Your task to perform on an android device:  Open the Daily weather app and set your current location to get current weather conditions and forecasts.
Image 0: 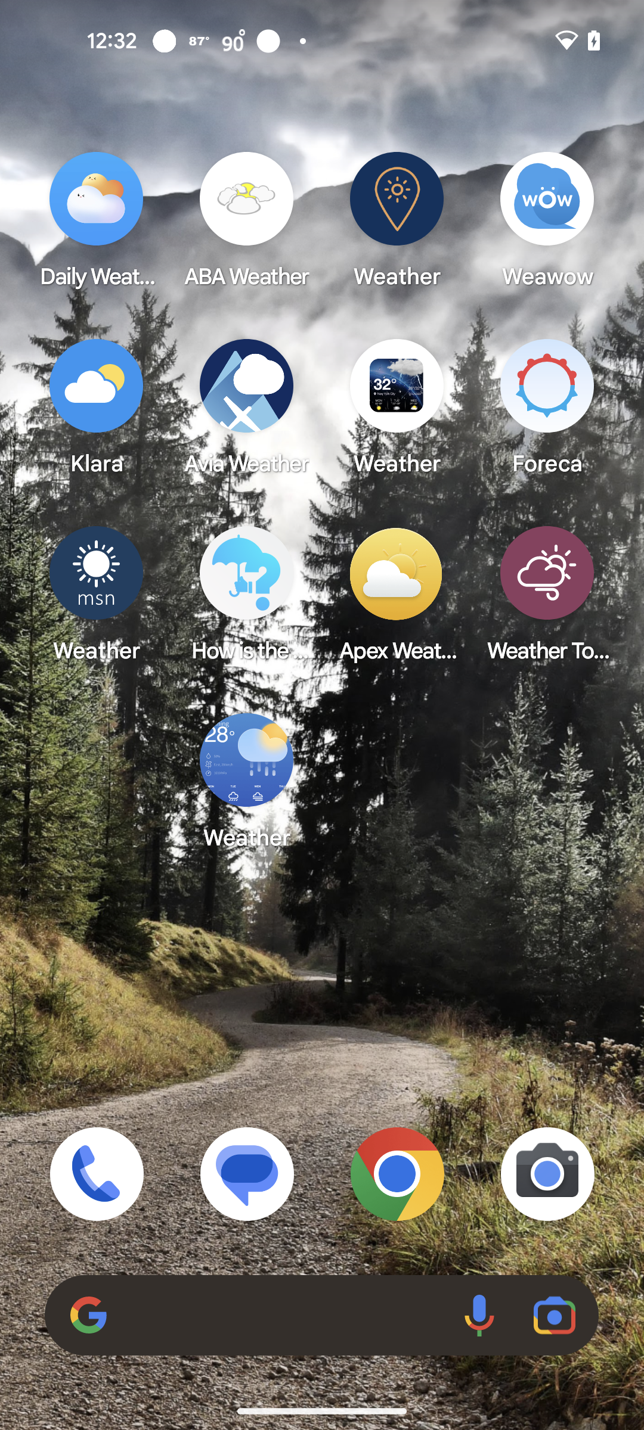
Open the Daily weather app.
Step 0: open app "Daily Weather"
Image 1: 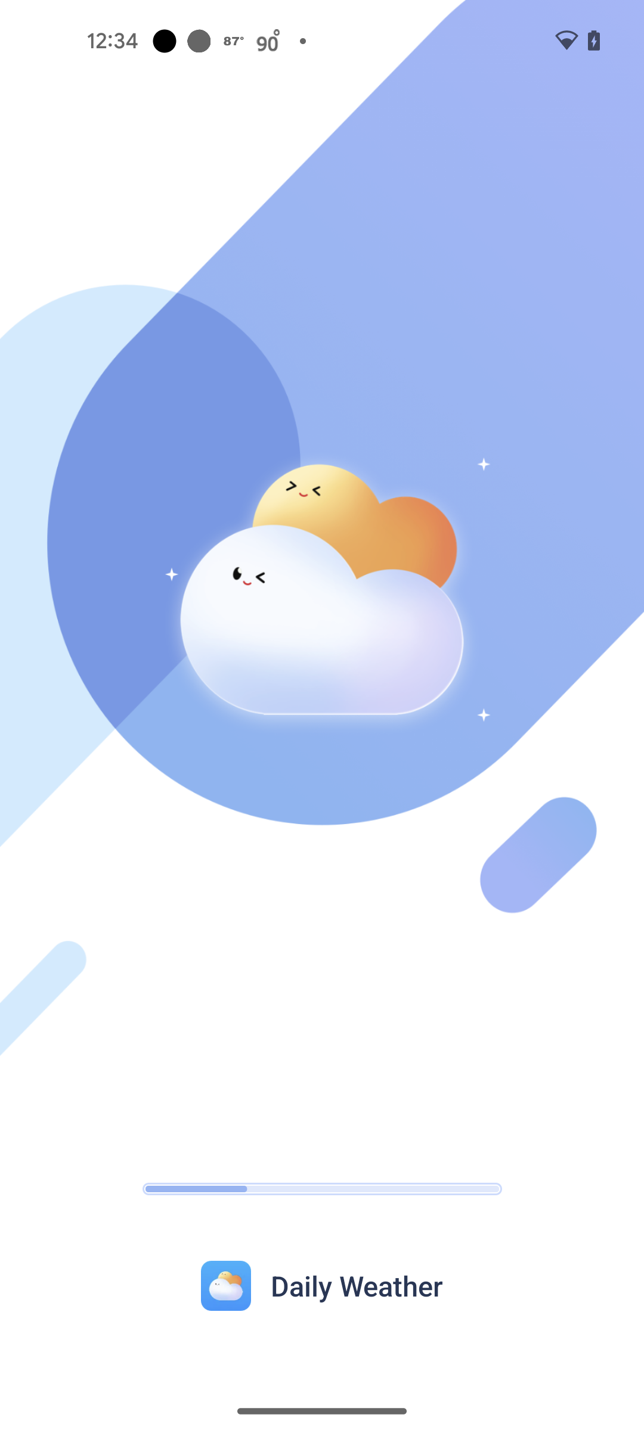
Open the Daily weather app.
Step 1: wait
Image 2: 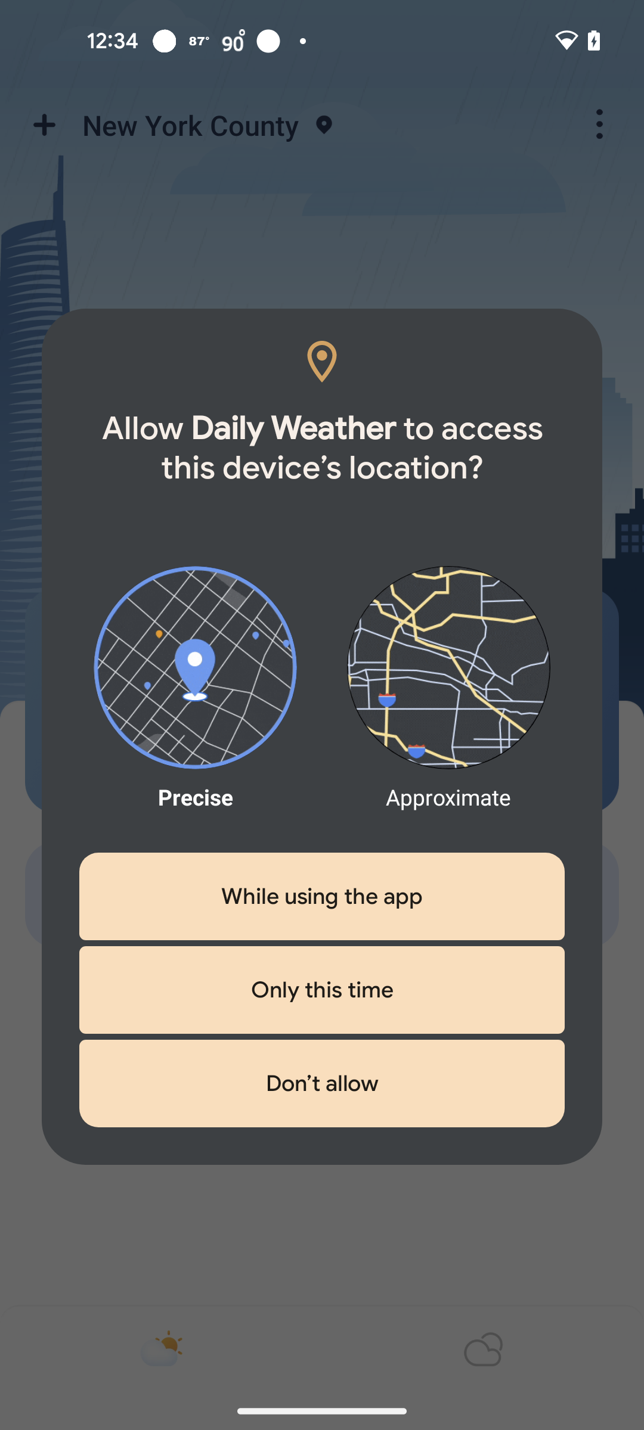
Click on the "While using the app".
Step 2: click (322, 896)